Your task to perform on an android device: I'm going to set my alarm for 5 in the morning tomorrow because I want to go for a walk early with my friends
Image 0: 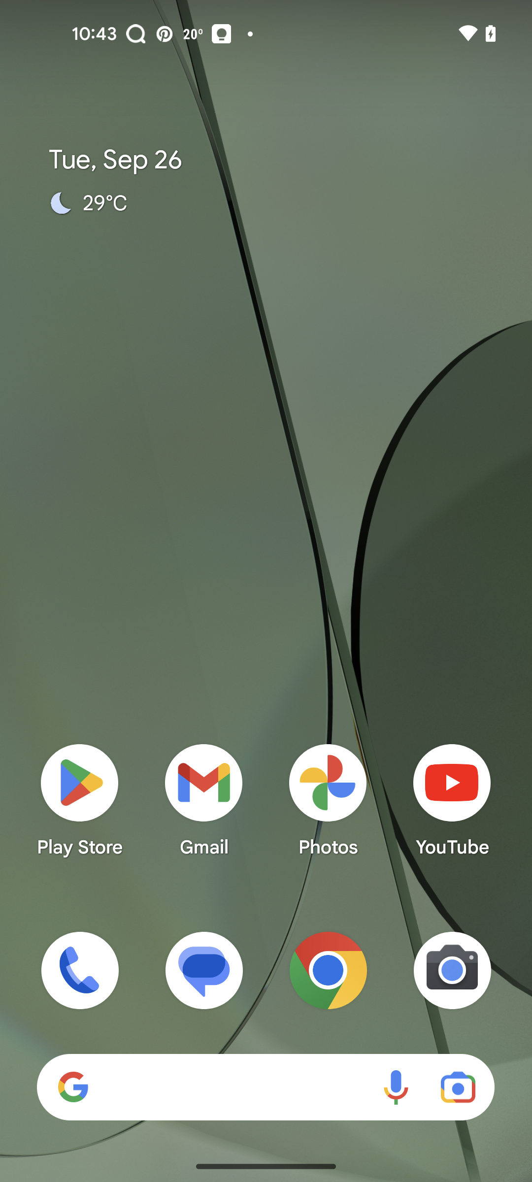
Open the clock app
Step 0: open app "Clock"
Image 1: 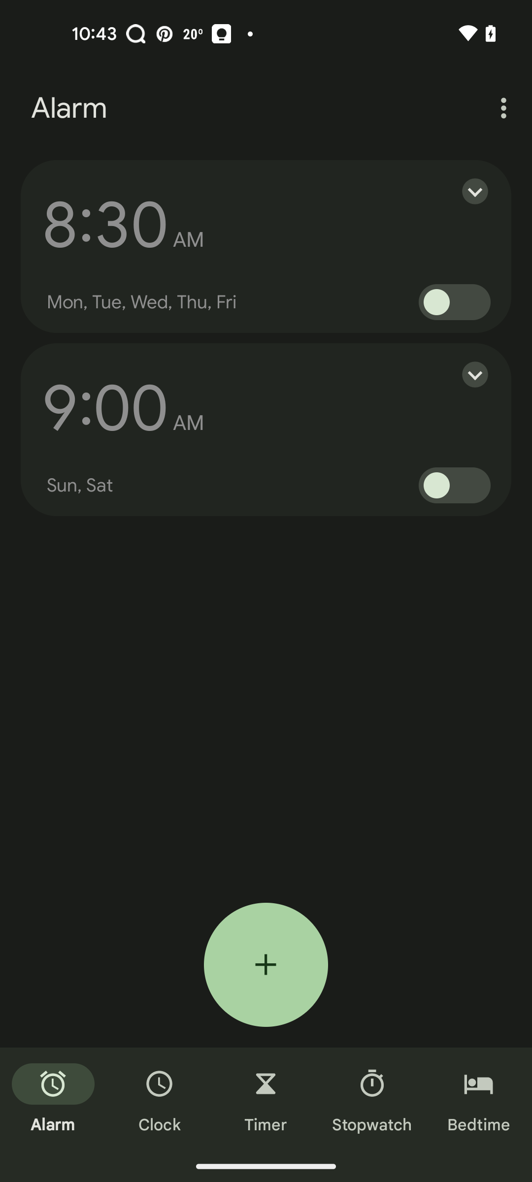
click on the add new alarm button
Step 1: click (266, 964)
Image 2: 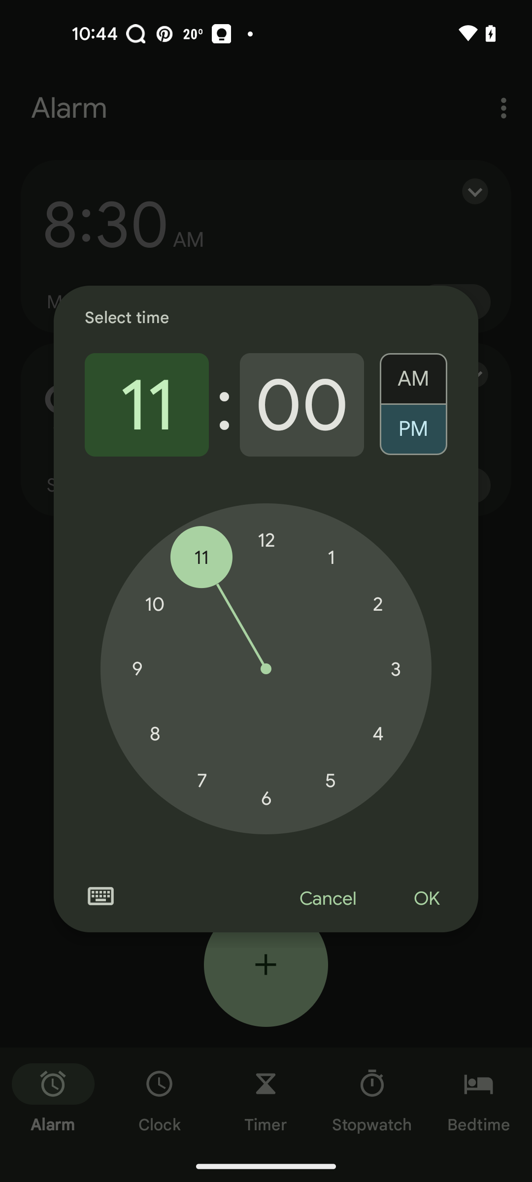
select hour to 5
Step 2: click (331, 780)
Image 3: 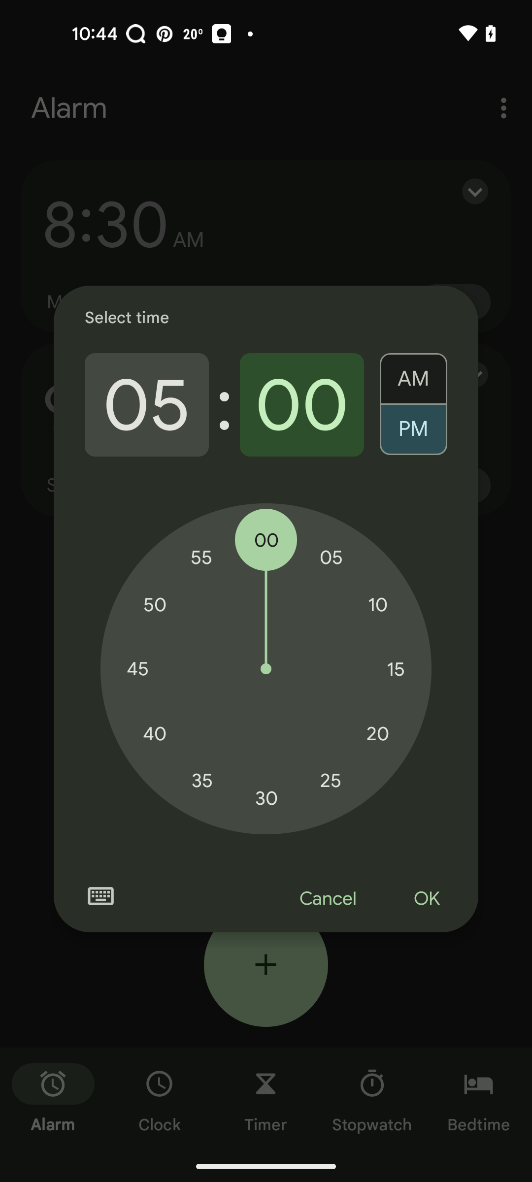
select AM
Step 3: click (413, 373)
Image 4: 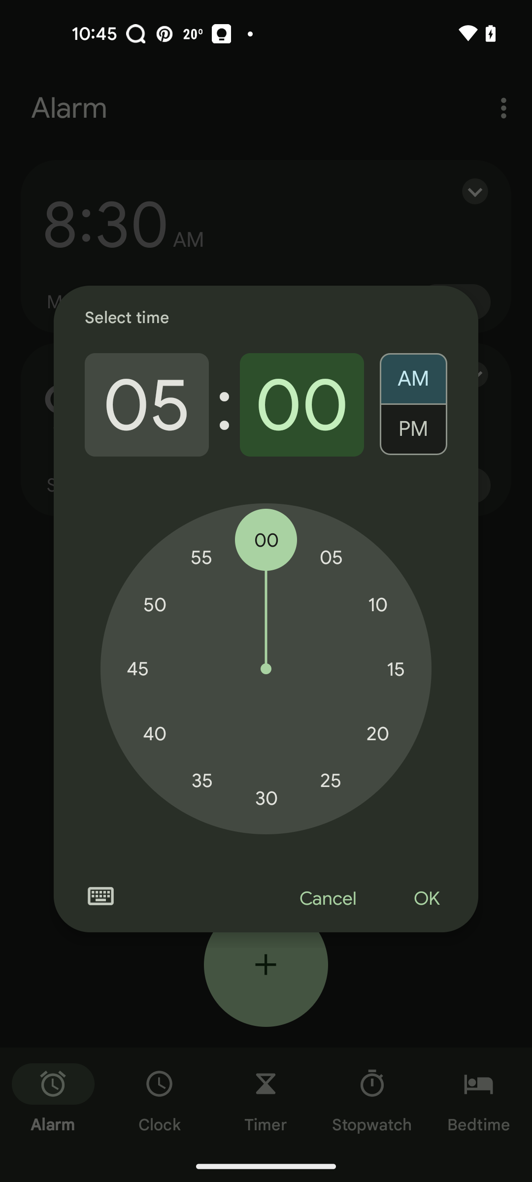
click on the OK button
Step 4: click (426, 899)